Your task to perform on an android device: Create a new folder for me with the name "My favorite book" on the Drive app.
Image 0: 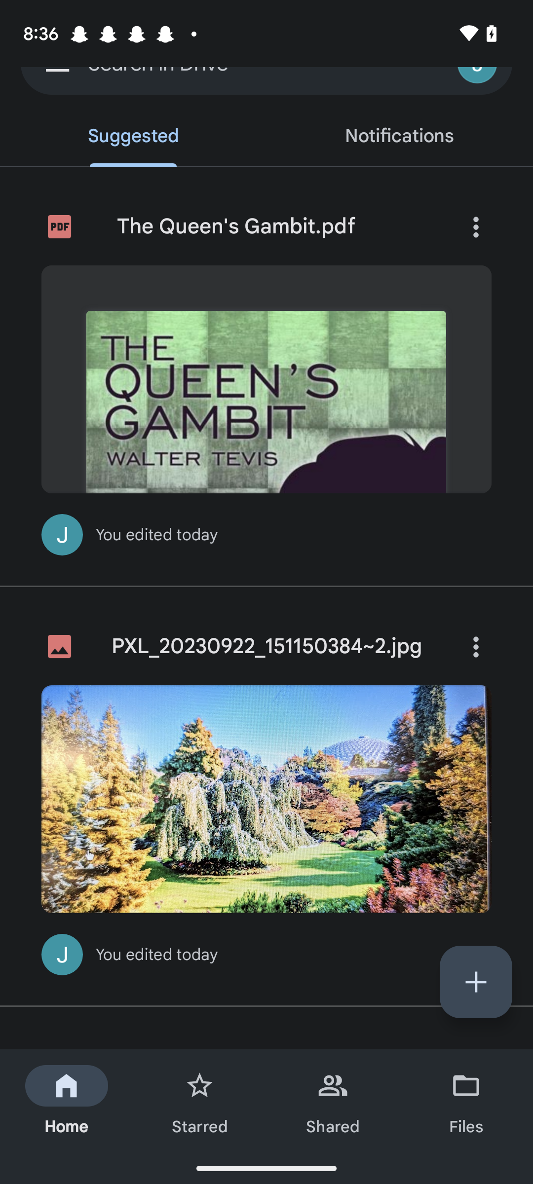
Click on the + icon on the bottom right corner of the screen.
Step 0: click (476, 982)
Image 1: 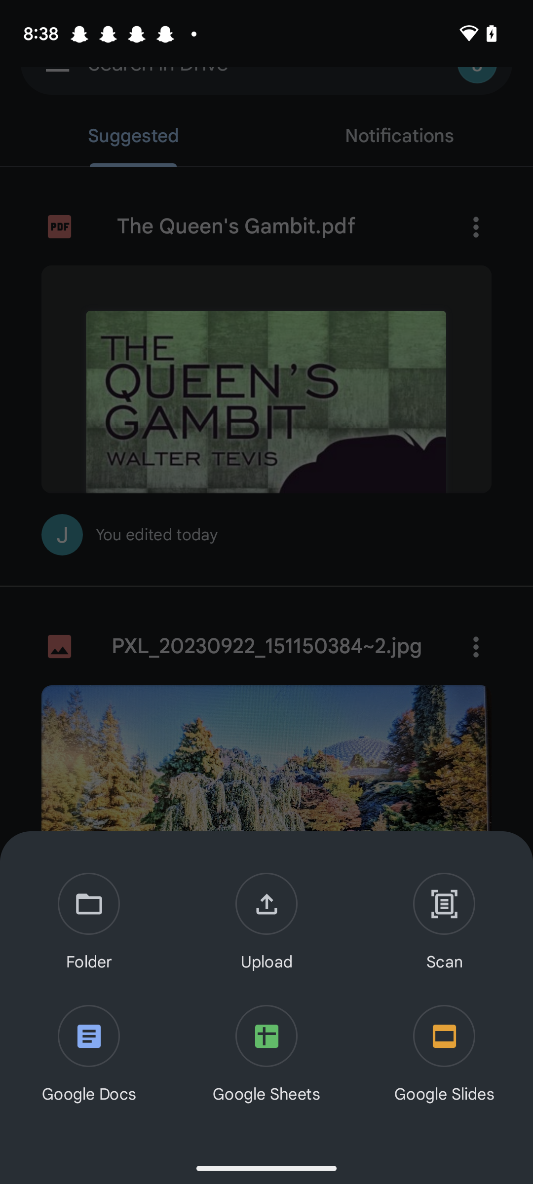
Click on the Folder tab in the first row of the list shown below.
Step 1: click (89, 923)
Image 2: 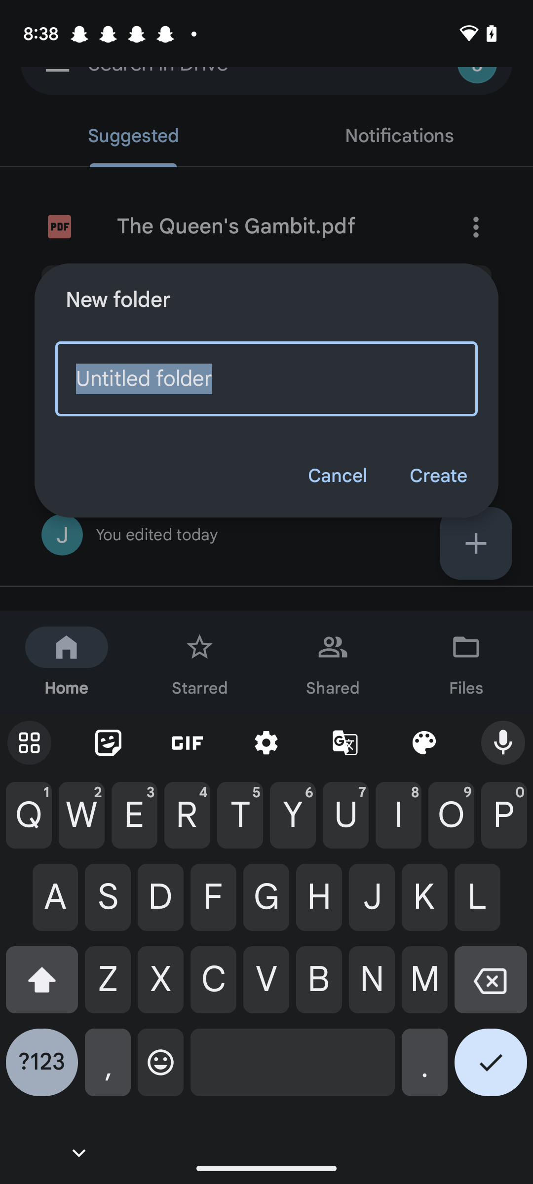
Type My Favorite Book in the Input Box.
Step 2: type "My Favorite Book"
Image 3: 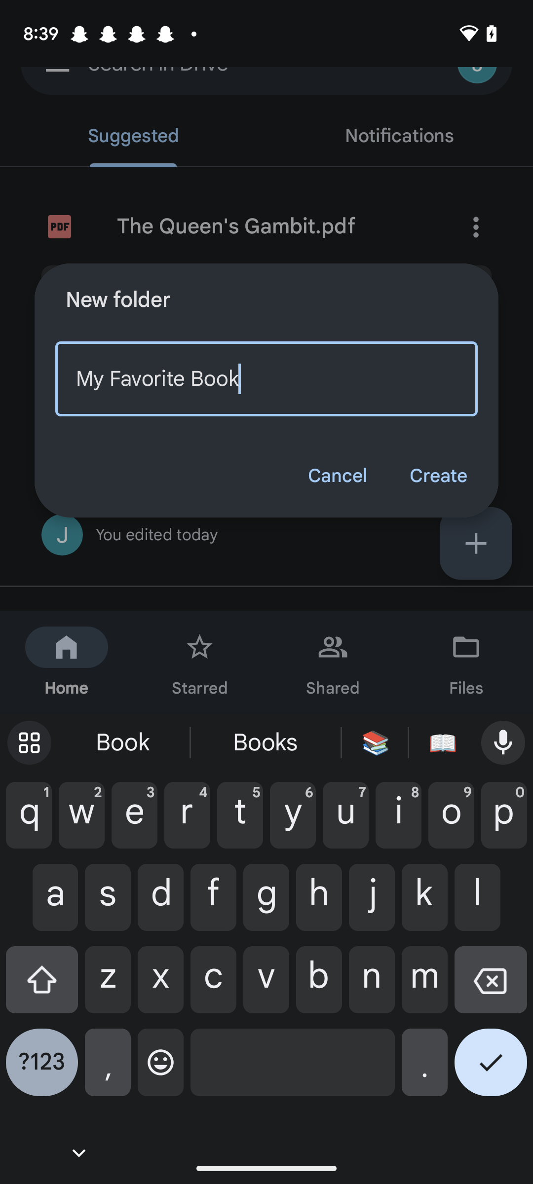
Click on the tab Create in the bottom right corner of the box displayed on the screen.
Step 3: click (438, 476)